Your task to perform on an android device: My previous laptop is no longer functional, so I'm looking for the best laptop on Flipkart.
Image 0: 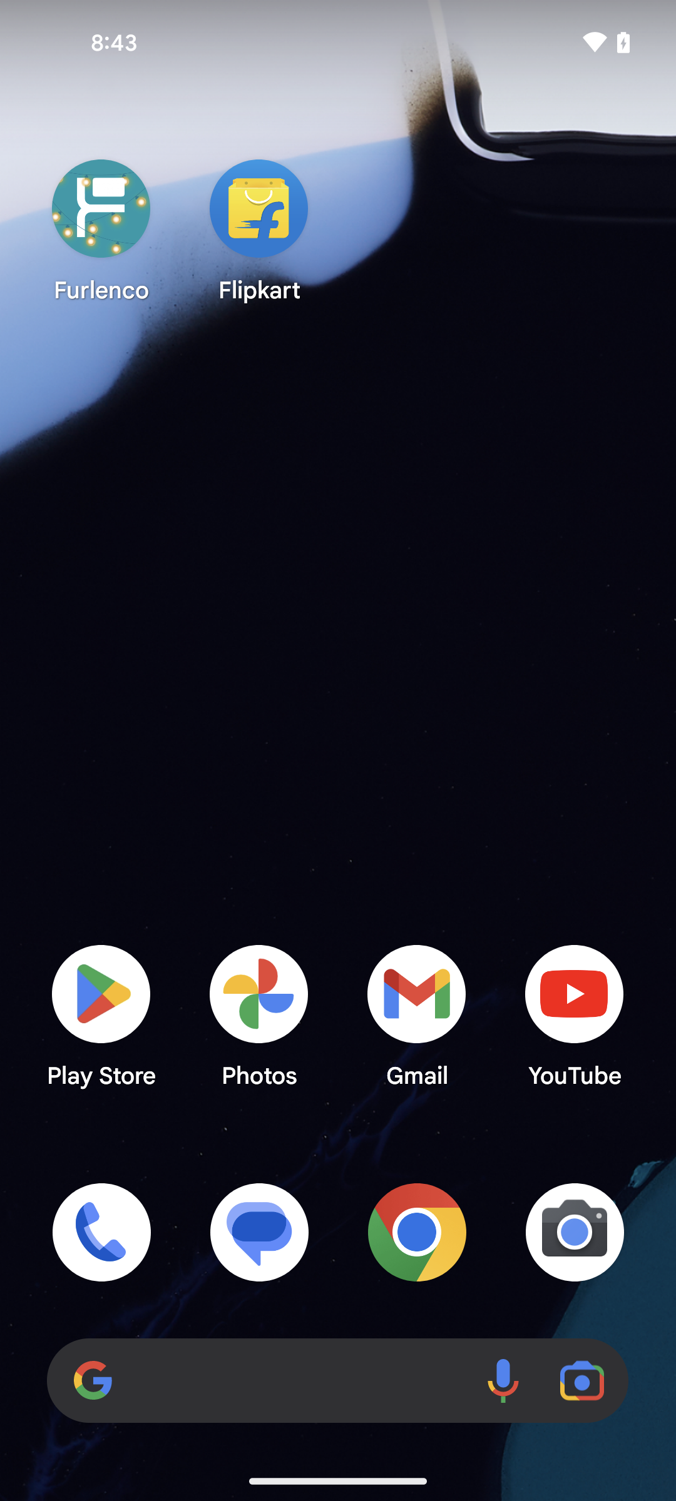
open the Flipkart app
Step 0: open app "Flipkart"
Image 1: 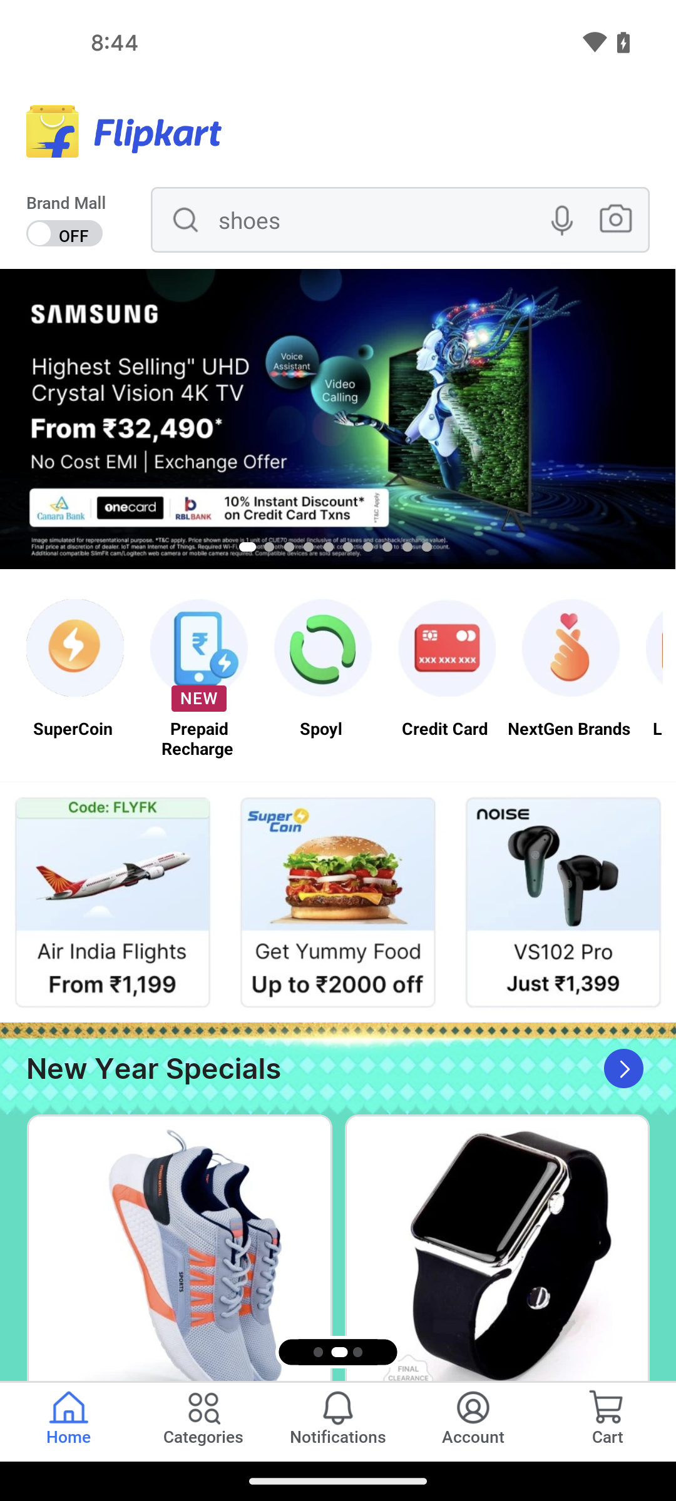
click on the search bar
Step 1: click (294, 221)
Image 2: 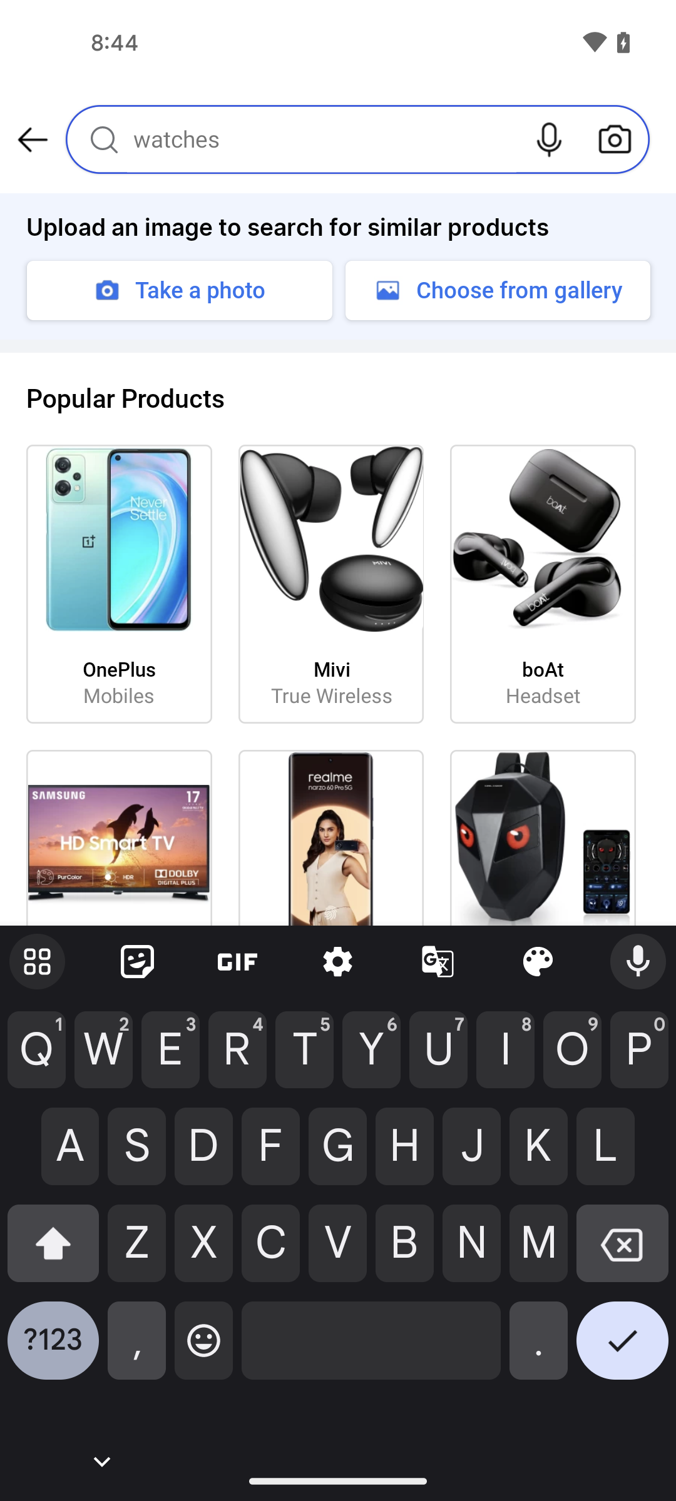
type text laptop
Step 2: type "laptop"
Image 3: 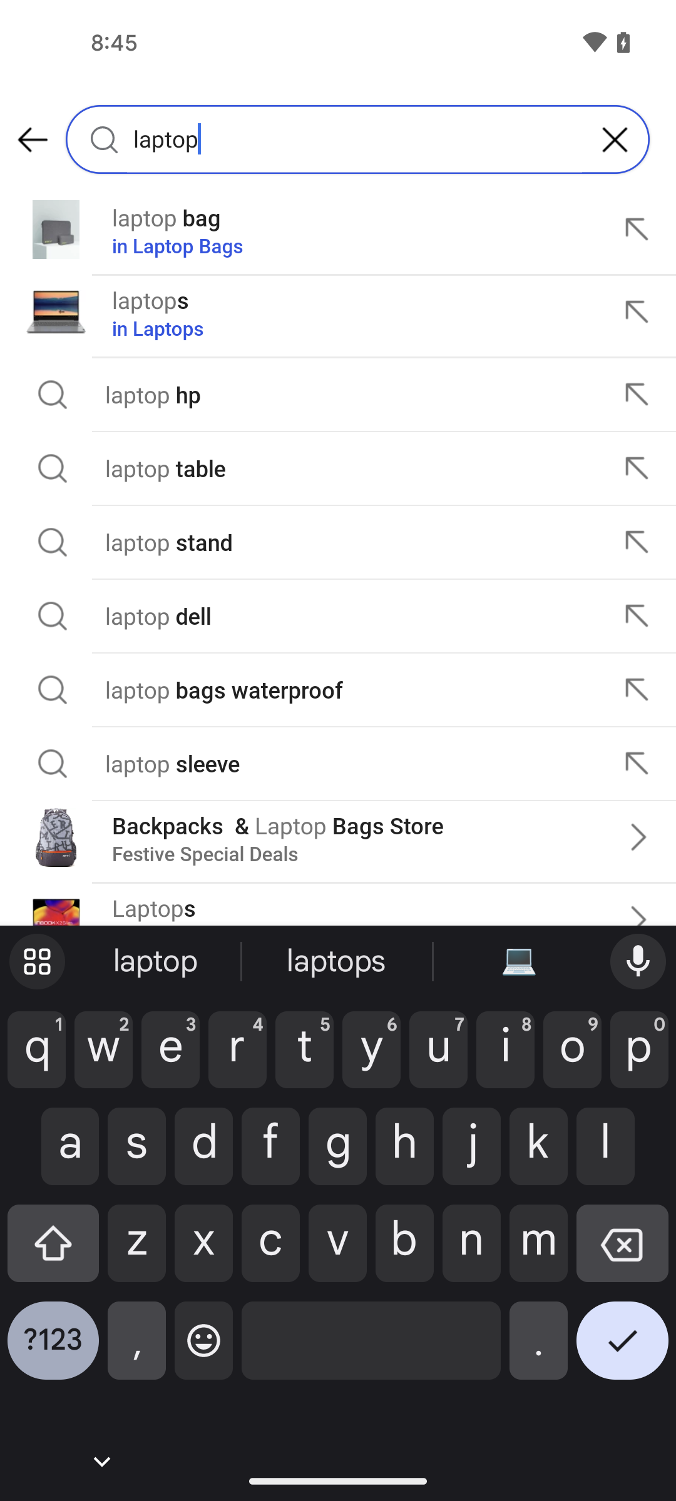
click on the tick icon
Step 3: click (622, 1350)
Image 4: 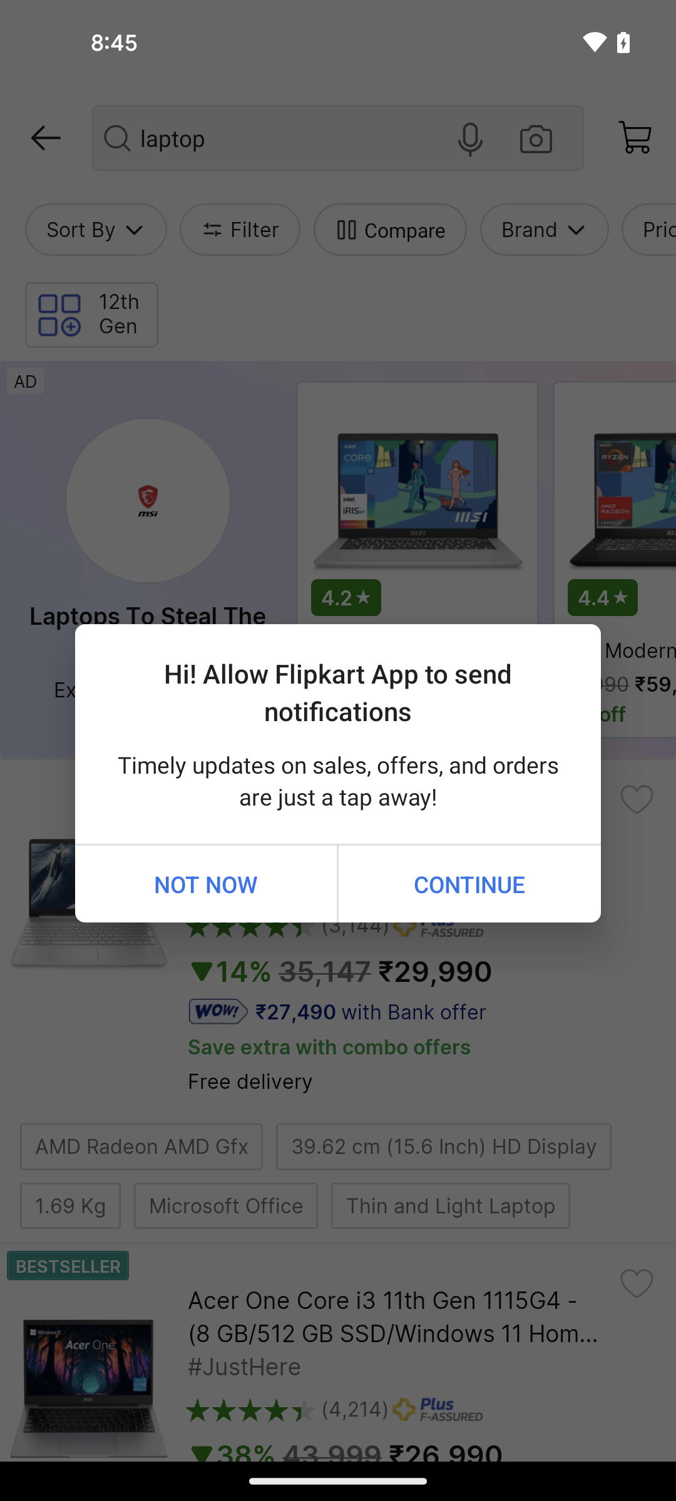
click on the tick icon
Step 4: wait
Image 5: 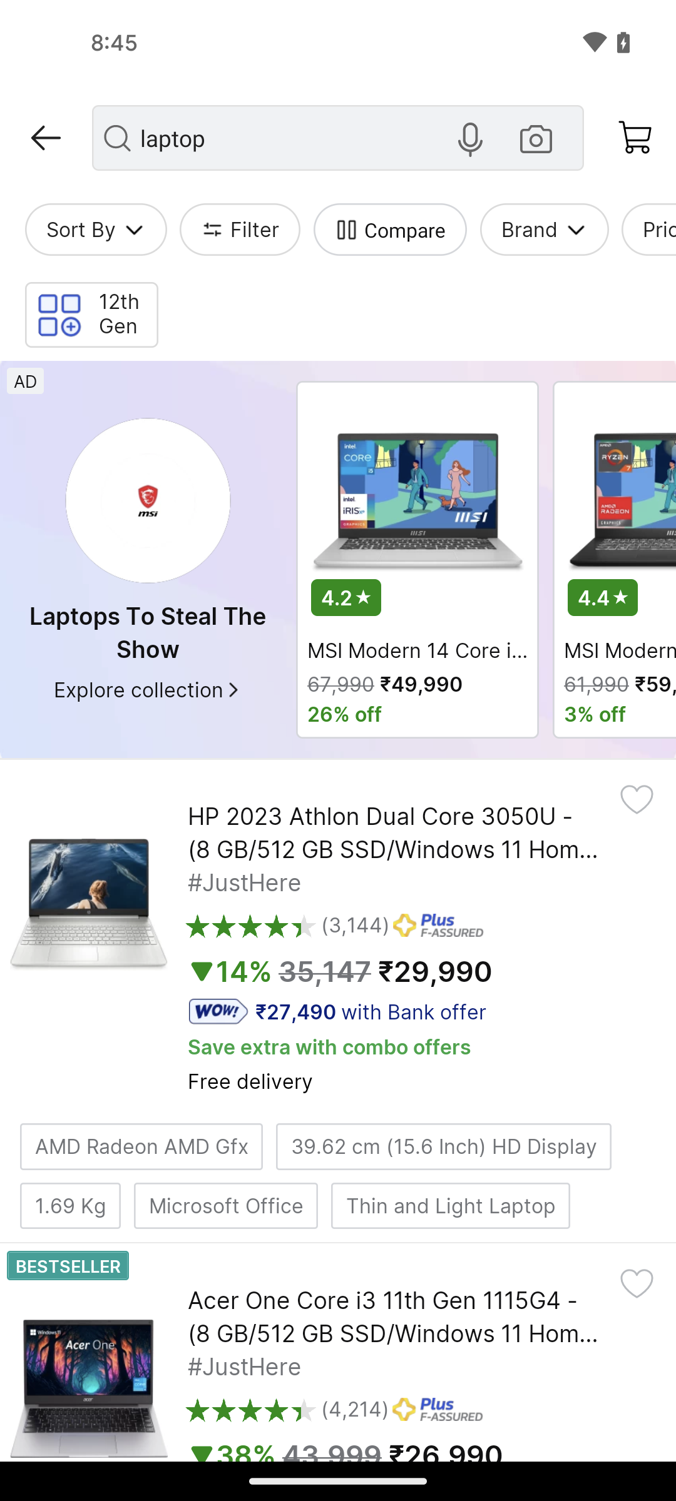
click on the tick icon
Step 5: wait